Your task to perform on an android device: Open the Adidas app and view all hiking shoes for women in 7 size.
Image 0: 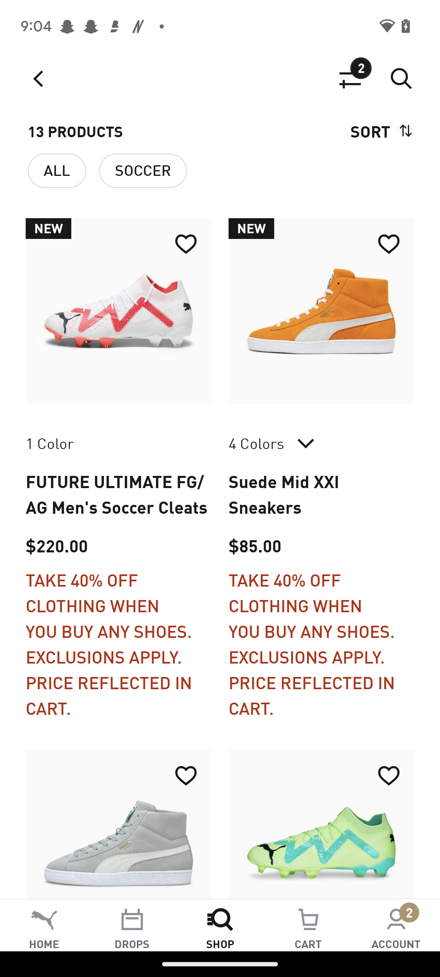
Open the Adidas app
Step 0: open app "adidas"
Image 1: 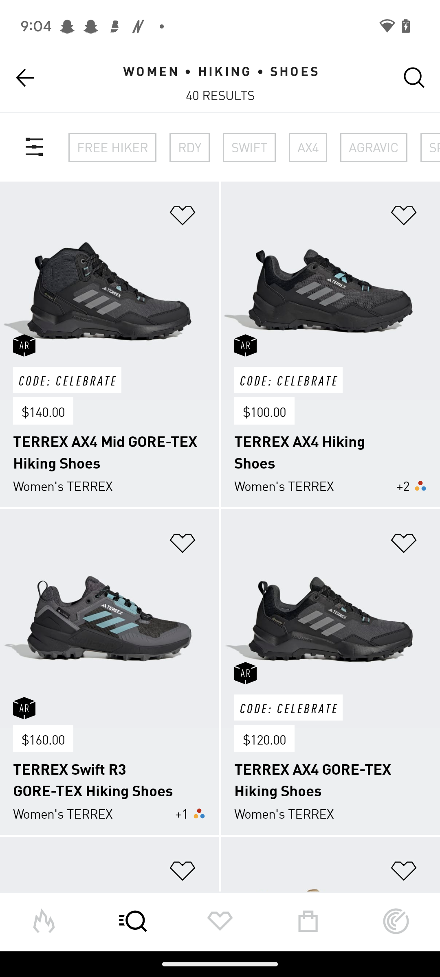
click on the filter icon at the top left side of the screen
Step 1: click (34, 147)
Image 2: 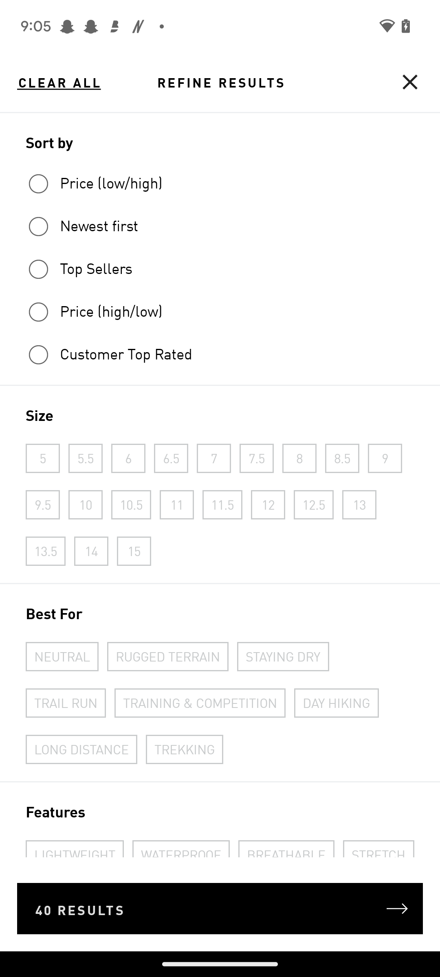
choose the shoe size as 7
Step 2: click (209, 456)
Image 3: 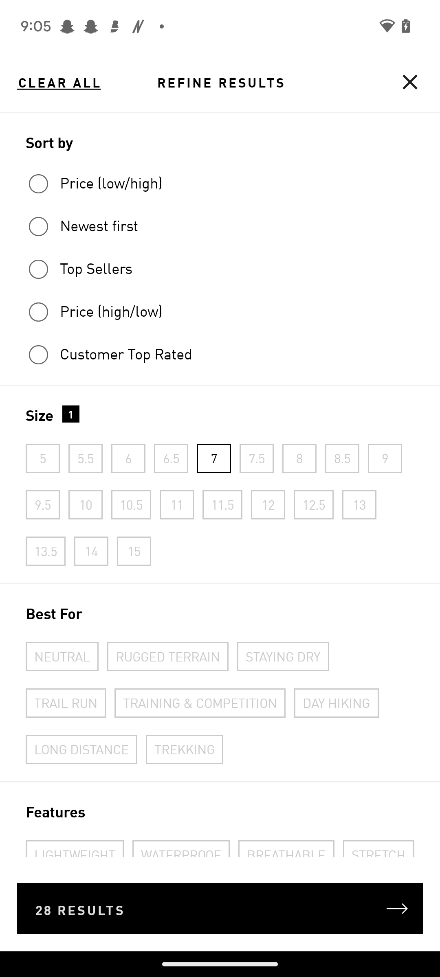
Click on the 28 results button at the bottom of the screen
Step 3: click (220, 909)
Image 4: 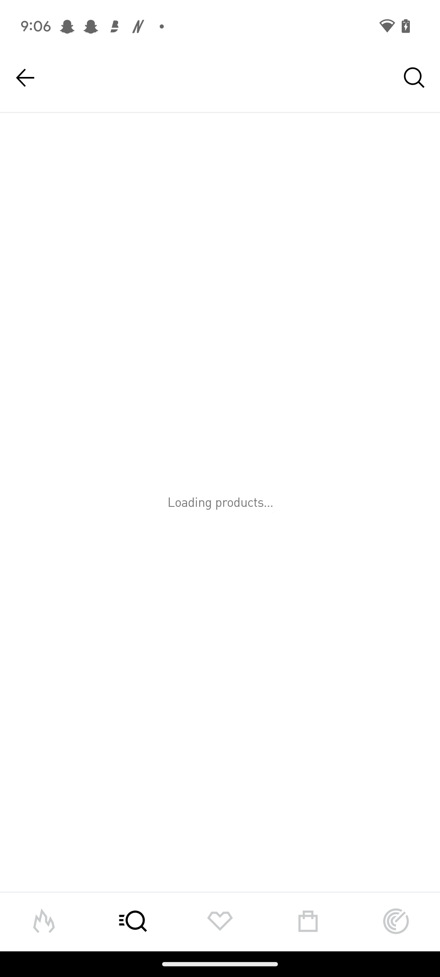
Click on the 28 results button at the bottom of the screen
Step 4: wait